Your task to perform on an android device: In the PlantIn app, I want to read the Full Guide to Terrarium Plants posts for suggestion.
Image 0: 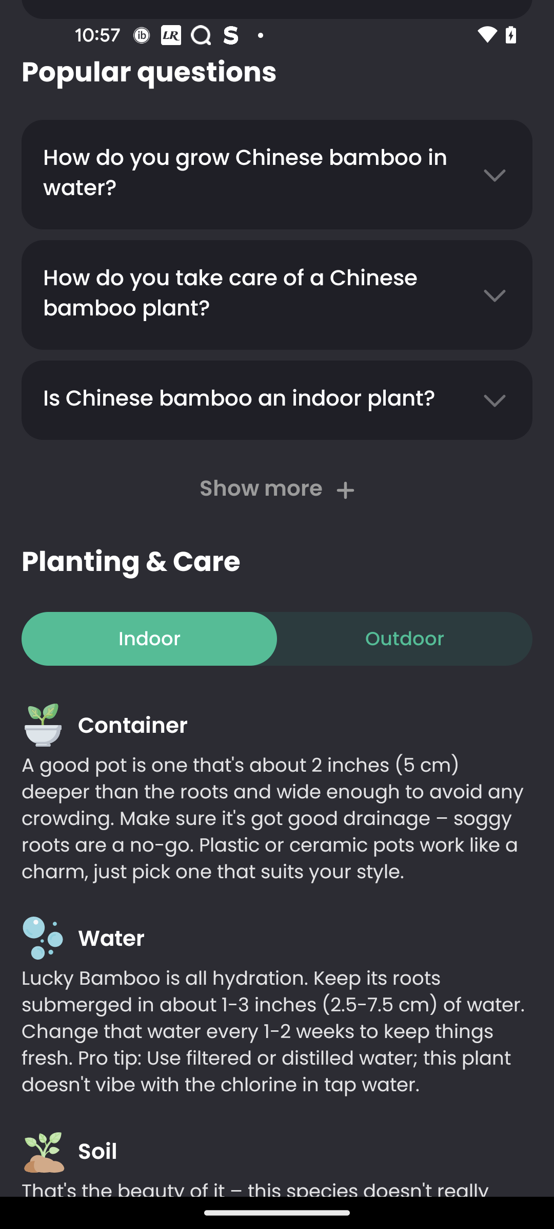
Go back to the previous screen
Step 0: press back button
Image 1: 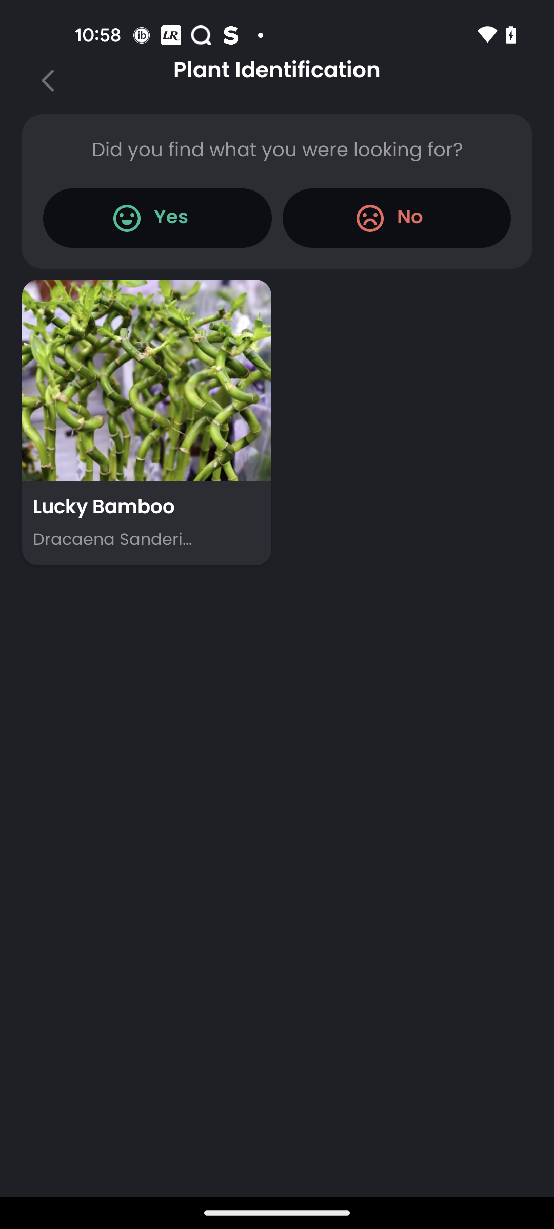
Go back to the previous screen
Step 1: press back button
Image 2: 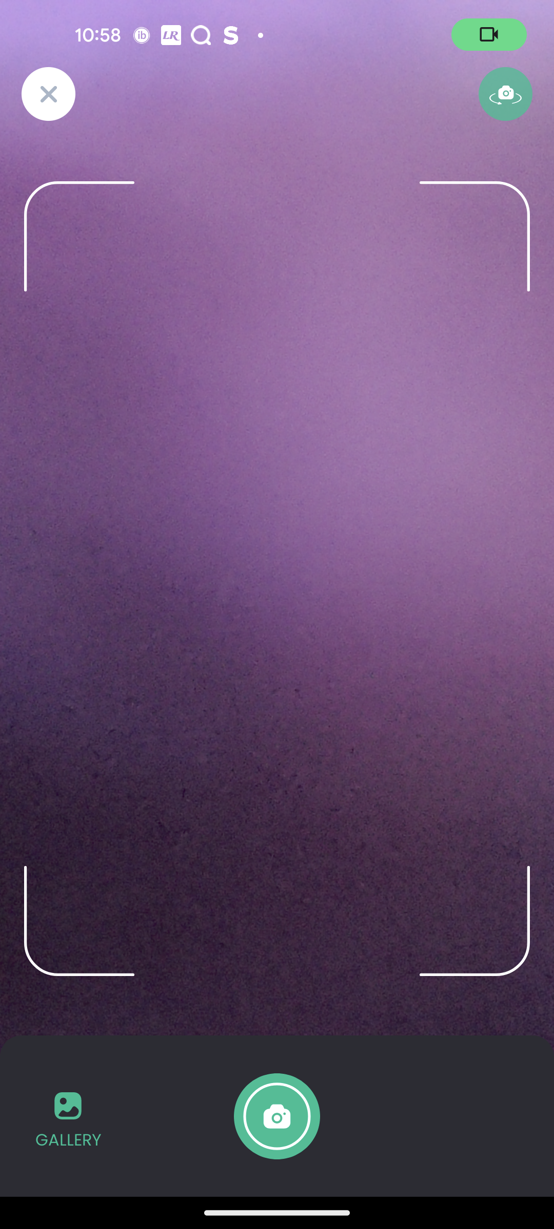
Go back to the previous screen
Step 2: press back button
Image 3: 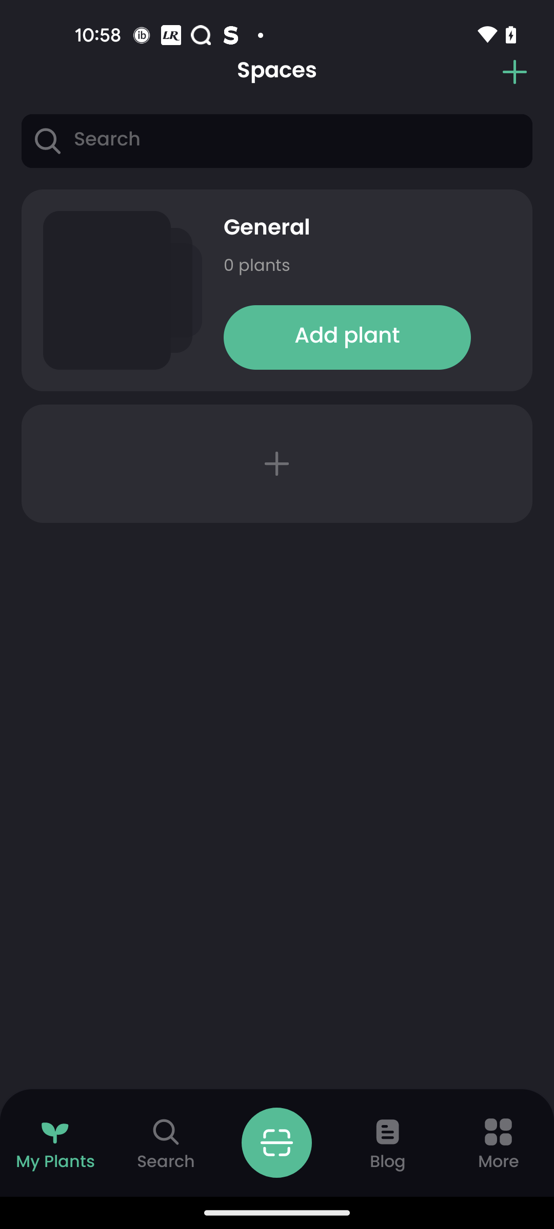
Go to the Blog section
Step 3: click (388, 1142)
Image 4: 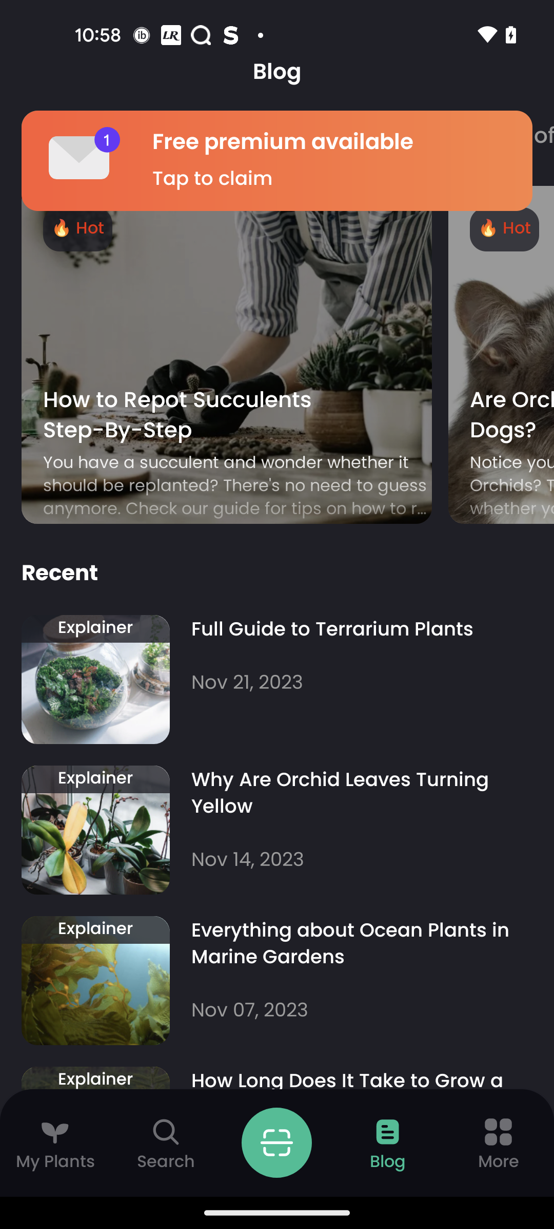
Click on the Full Guide to Terrarium Plants posts for suggestions."
Step 4: click (367, 631)